Your task to perform on an android device: I want to search for hotels in Hawaii.
Image 0: 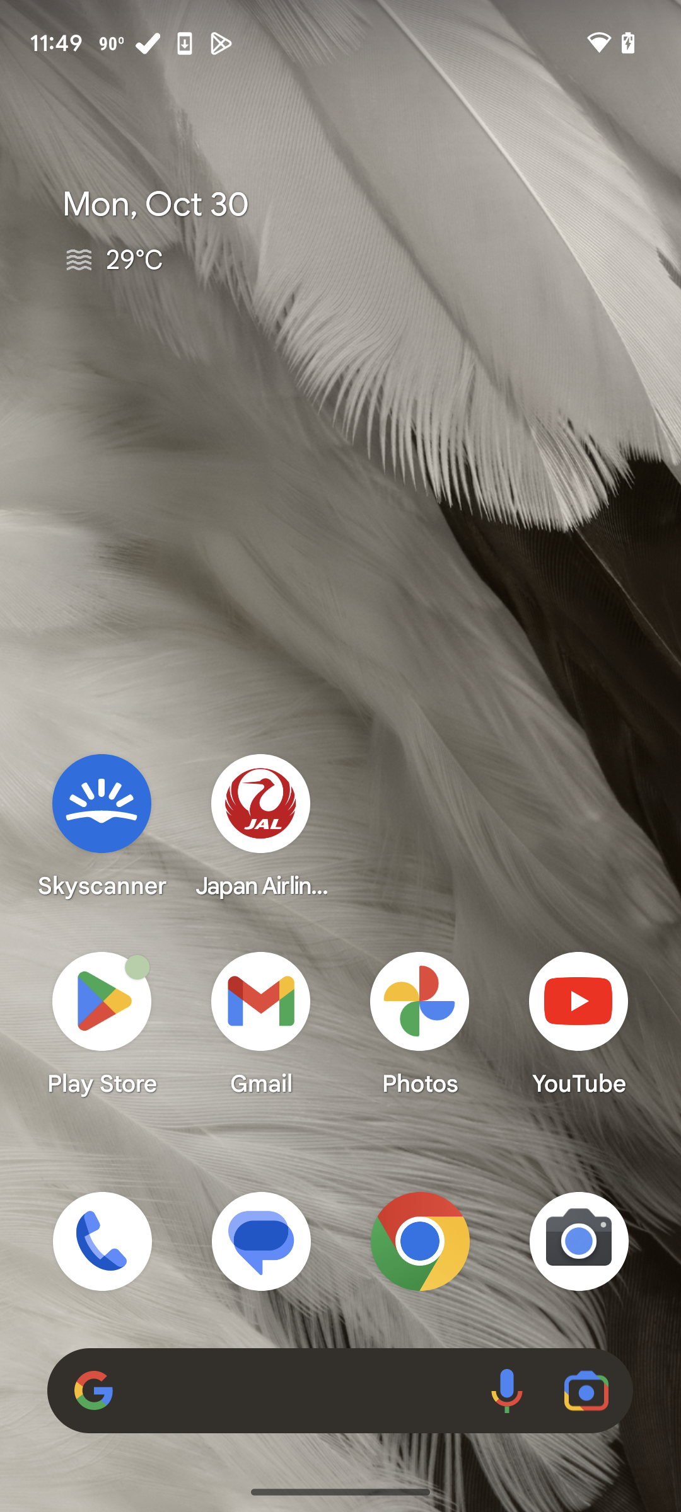
Open app.
Step 0: open app "Airbnb"
Image 1: 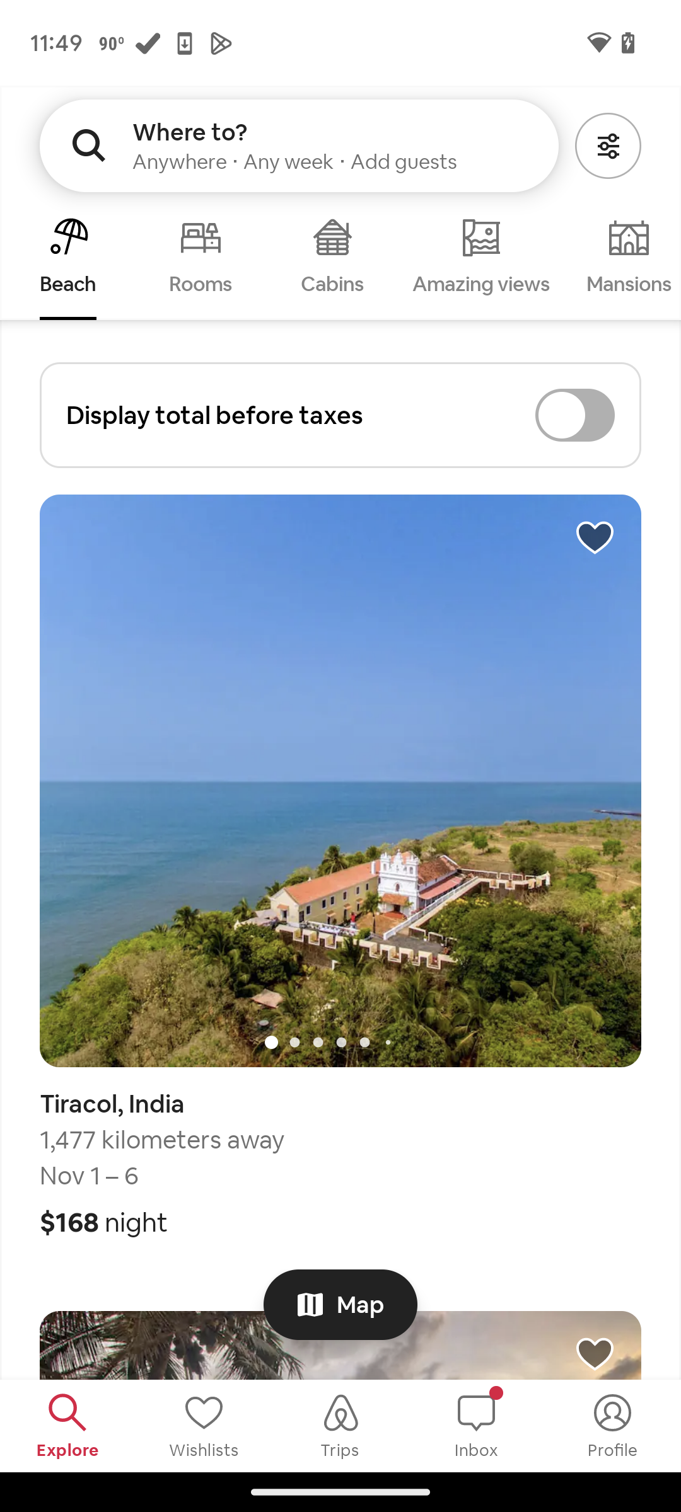
Click on where to?
Step 1: click (180, 161)
Image 2: 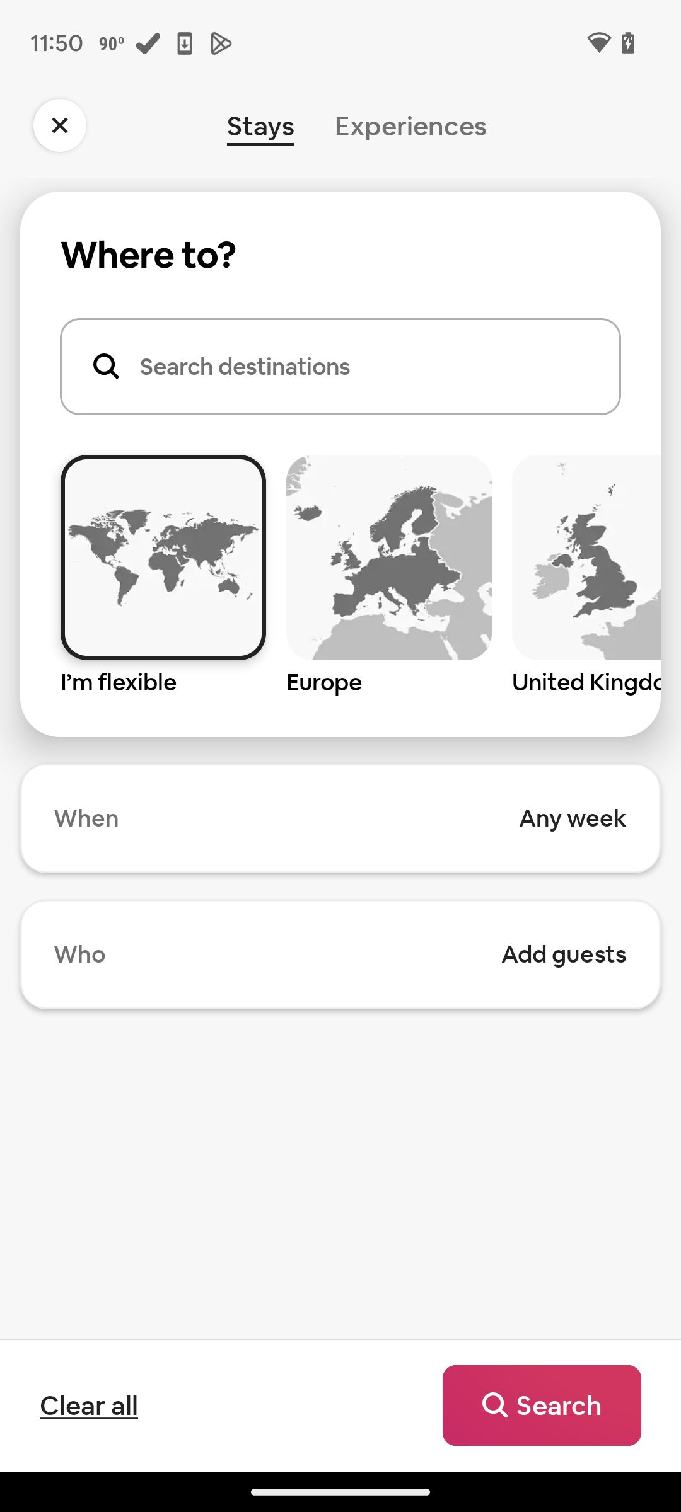
Click on search destinations.
Step 2: click (245, 366)
Image 4: 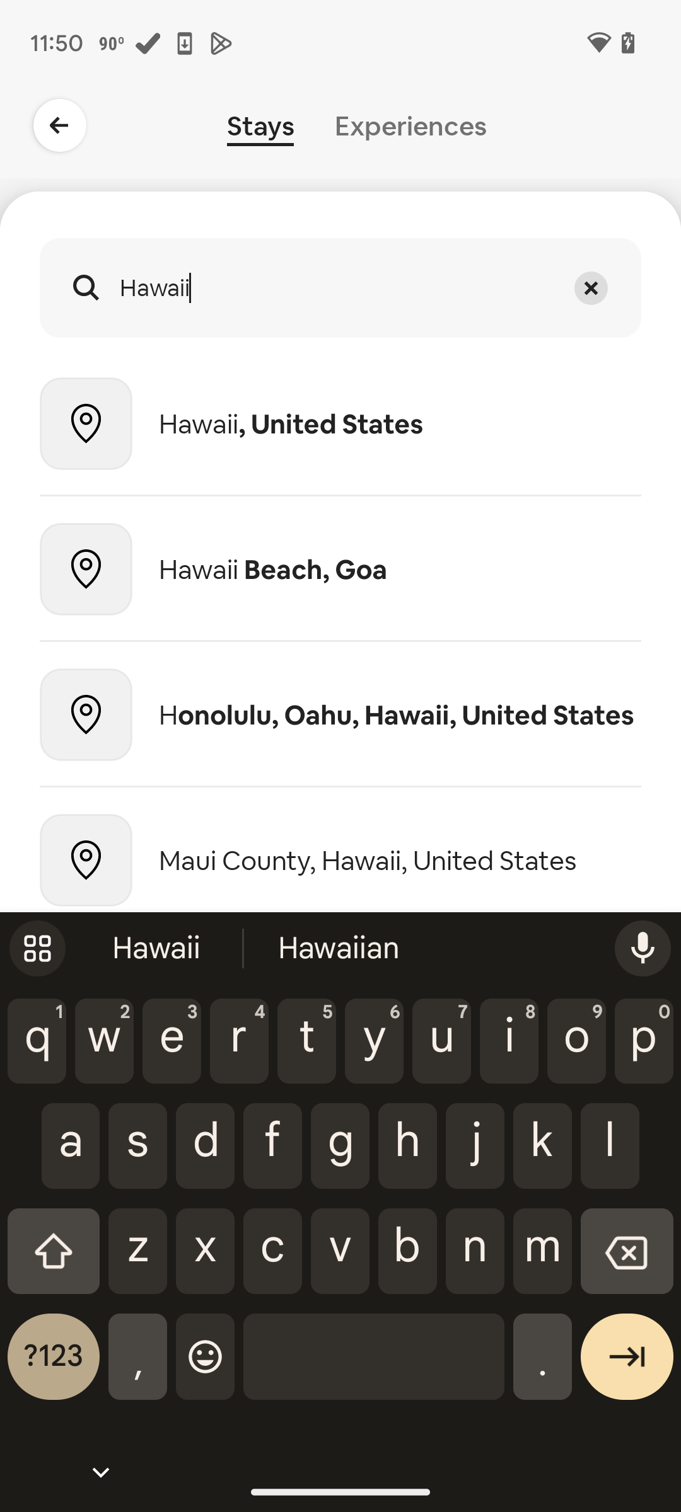
Select Hawaii
Step 4: click (400, 424)
Image 5: 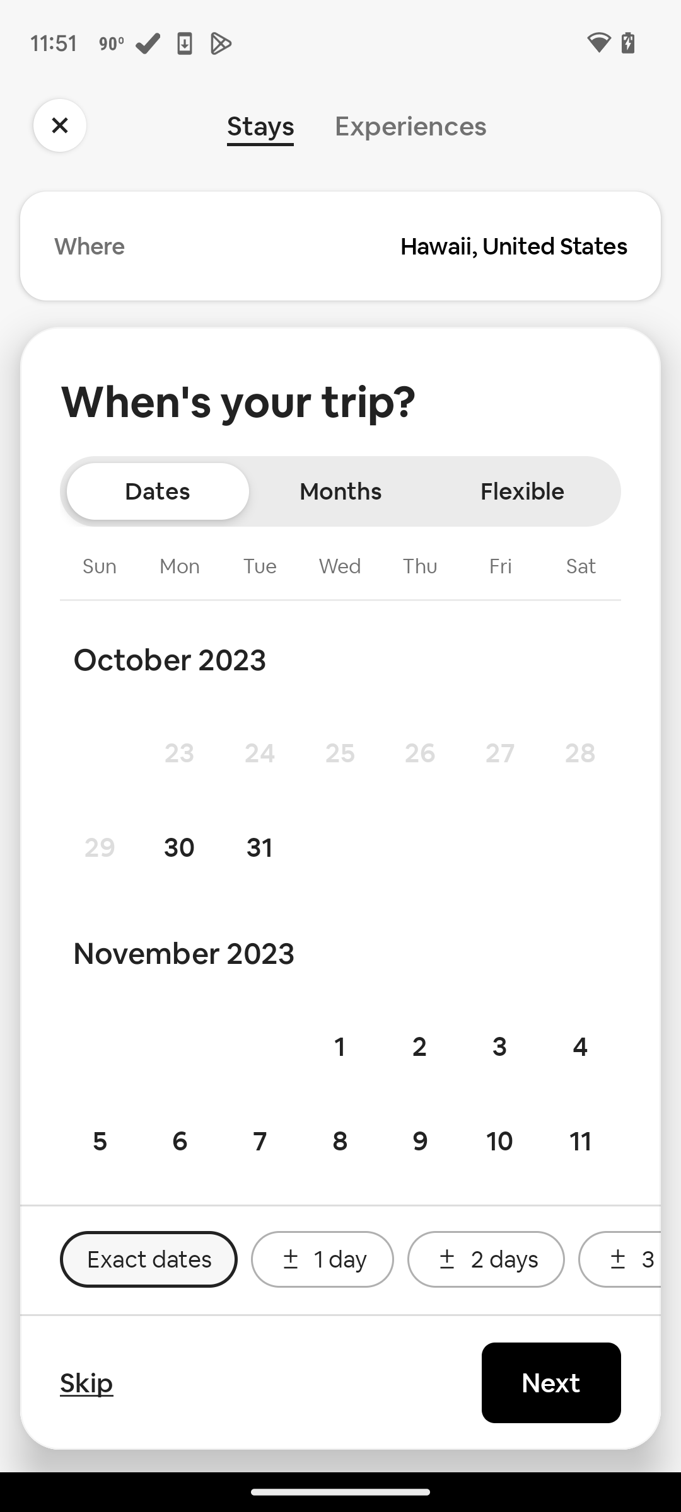
Select November 1
Step 5: click (340, 1046)
Image 6: 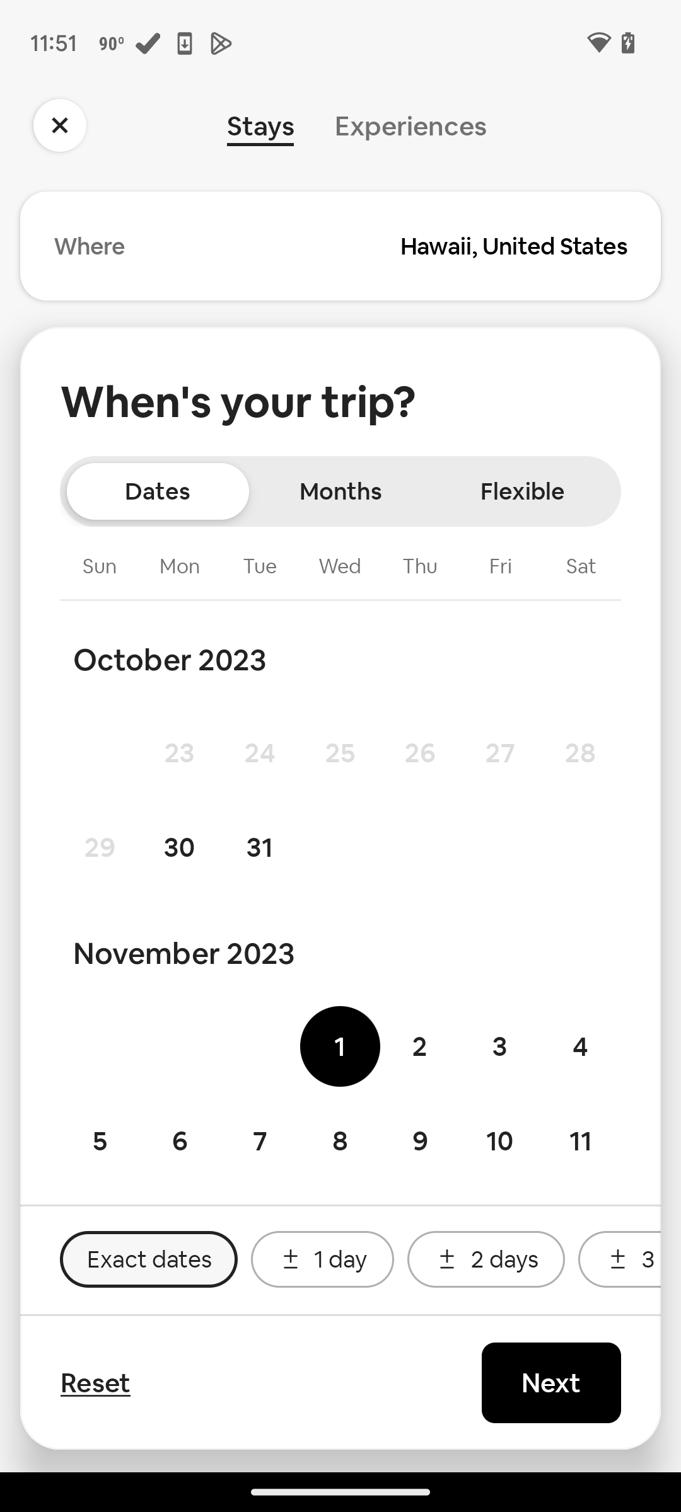
Click on Next
Step 6: click (551, 1383)
Image 7: 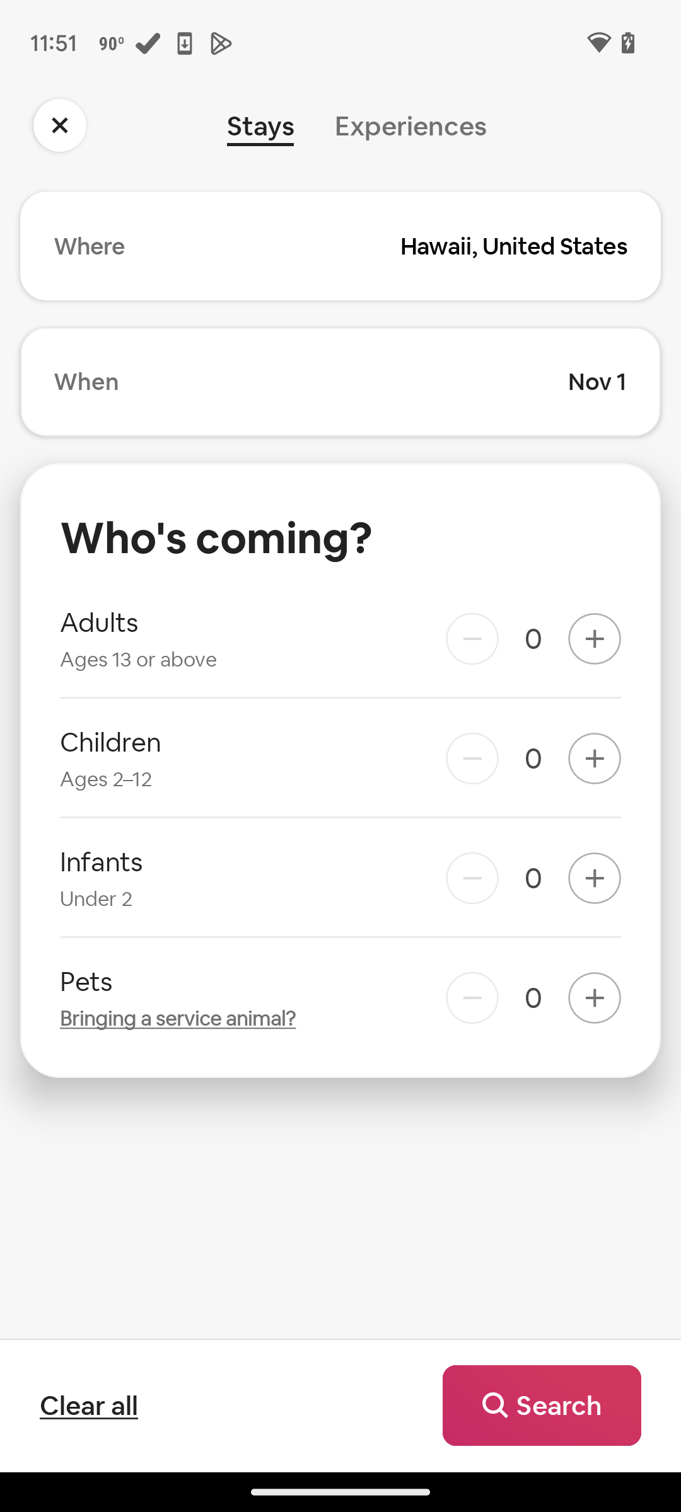
Click on adults.
Step 7: click (594, 638)
Image 8: 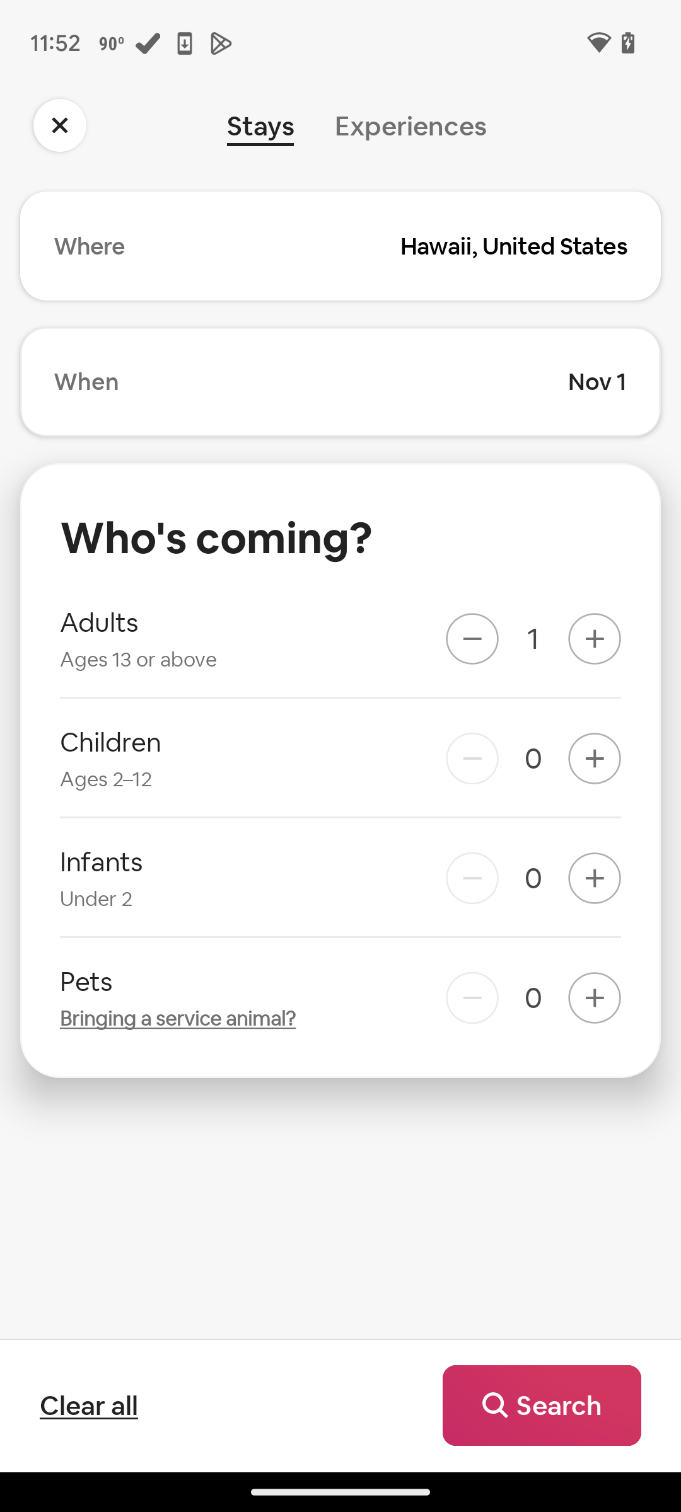
Click on search.
Step 8: click (542, 1406)
Image 9: 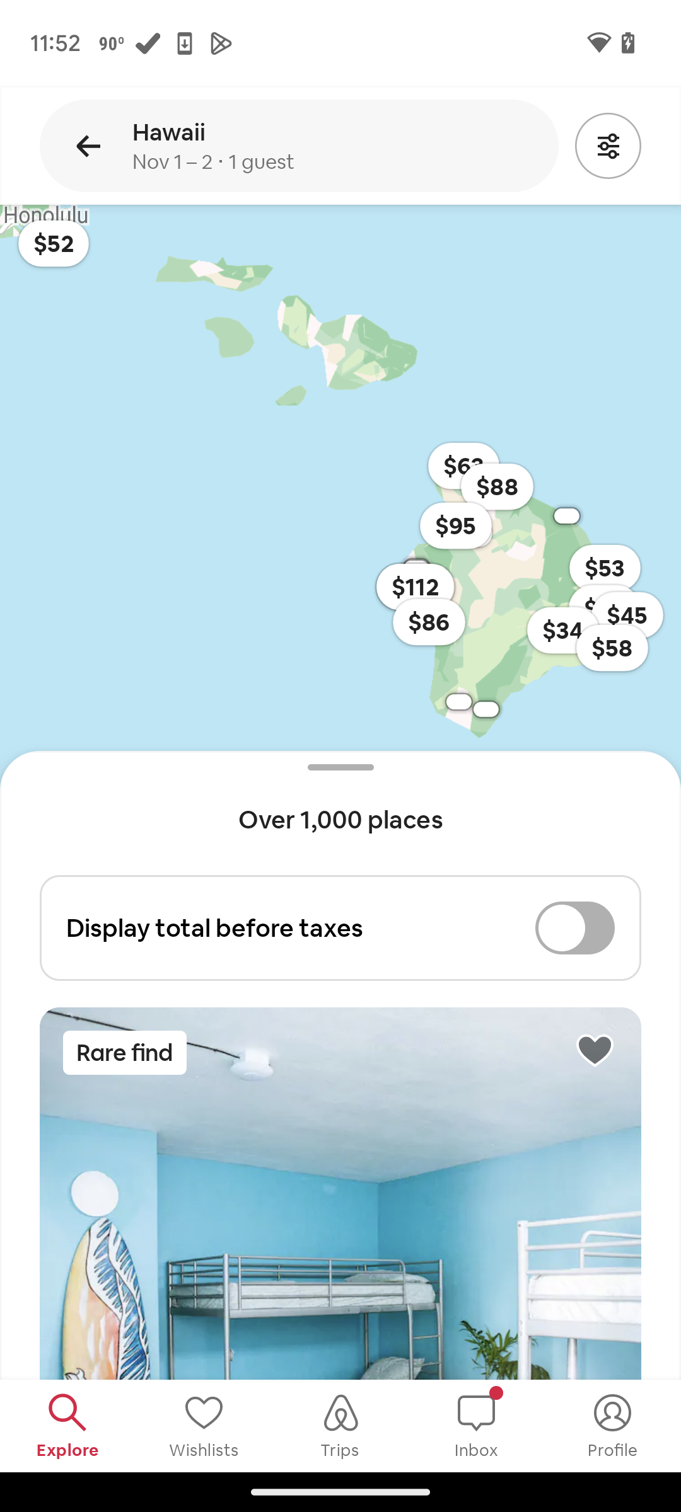
Swipe up.
Step 9: scroll down
Image 10: 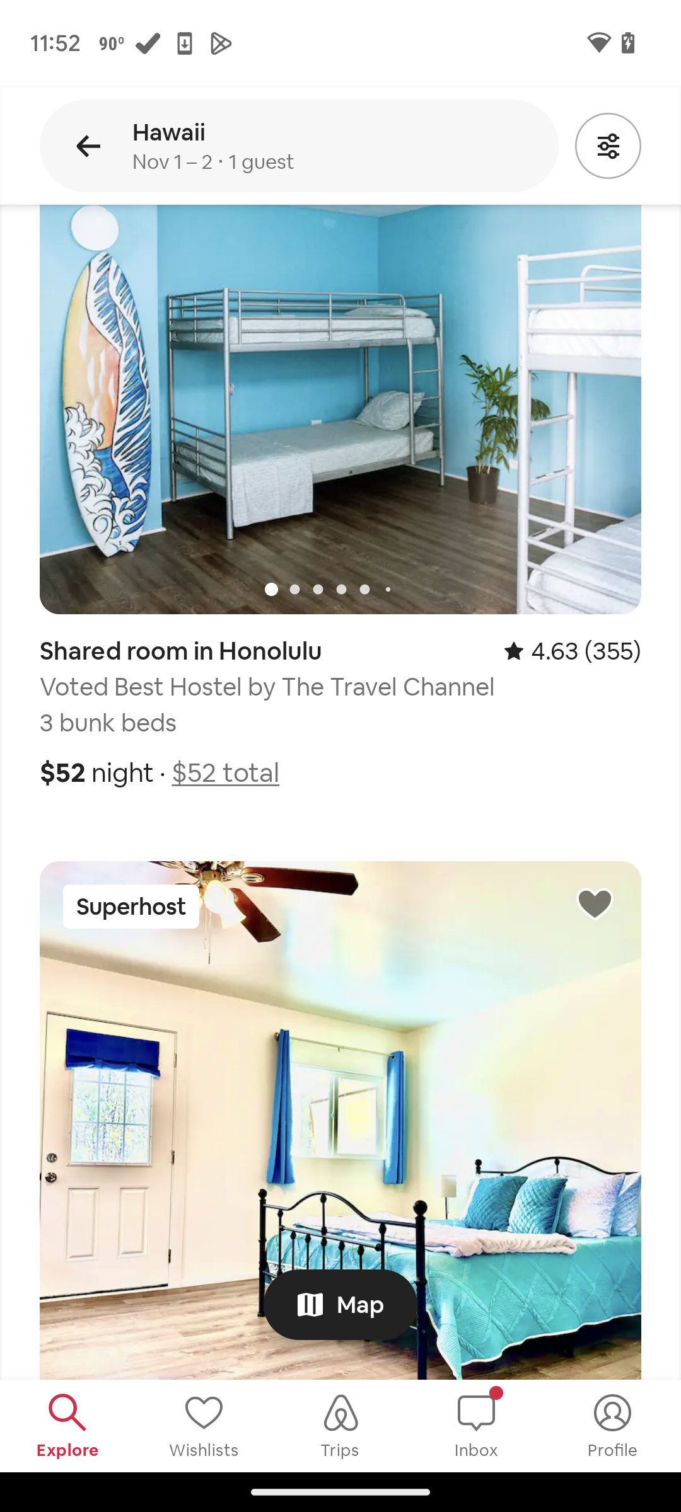
Swipe up.
Step 10: scroll down
Image 11: 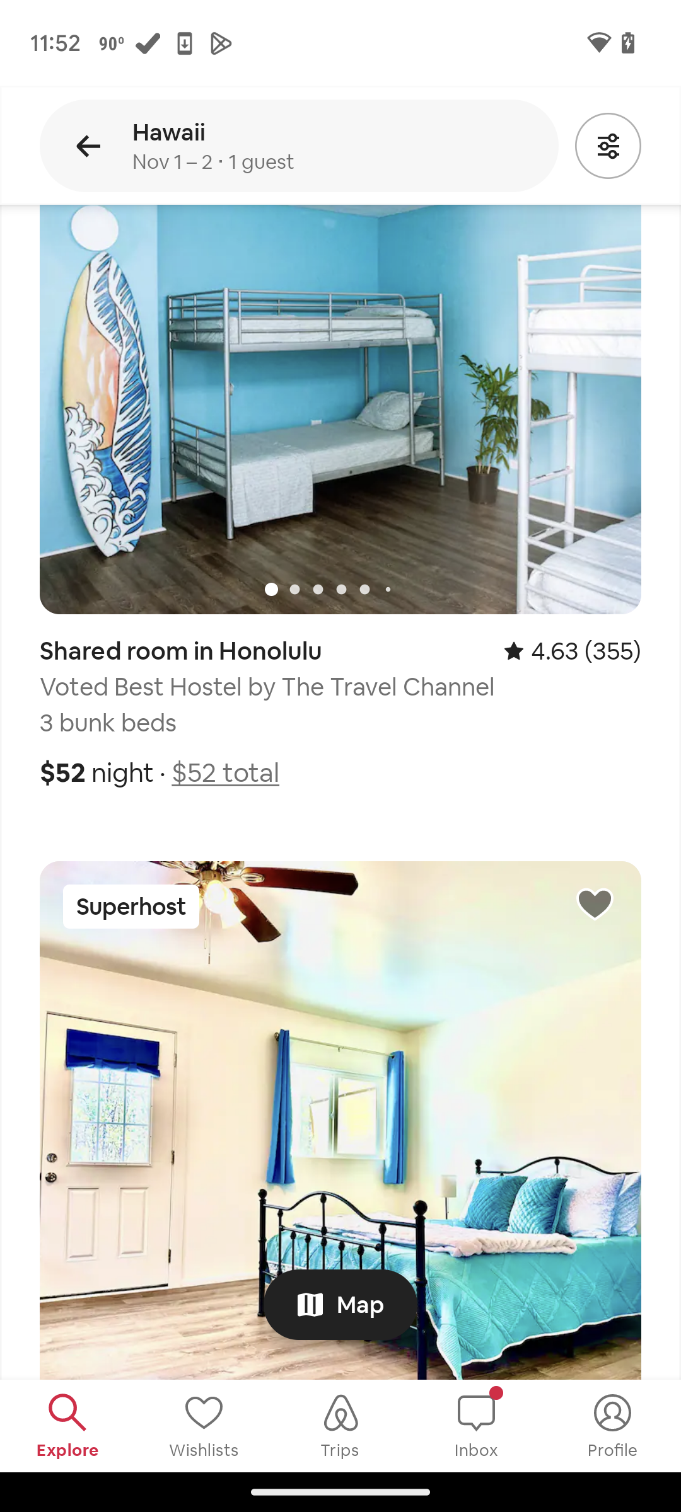
Swipe up.
Step 11: scroll down